Your task to perform on an android device: I don't want to skip my friend Carlos' birthday. In the reminder app, set the Carlos birthday reminder to repeat every day.
Image 0: 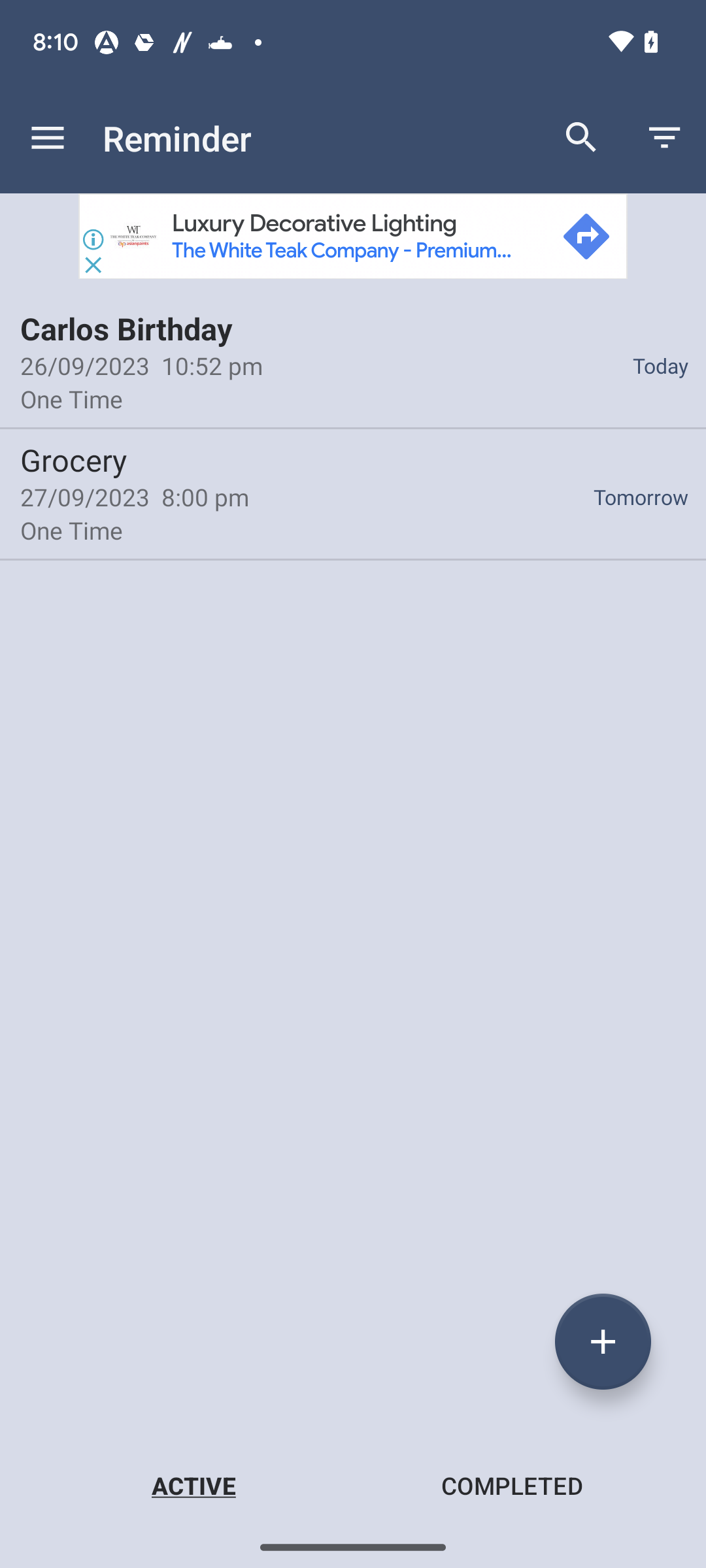
go to the Carlos Birthday
Step 0: click (120, 328)
Image 1: 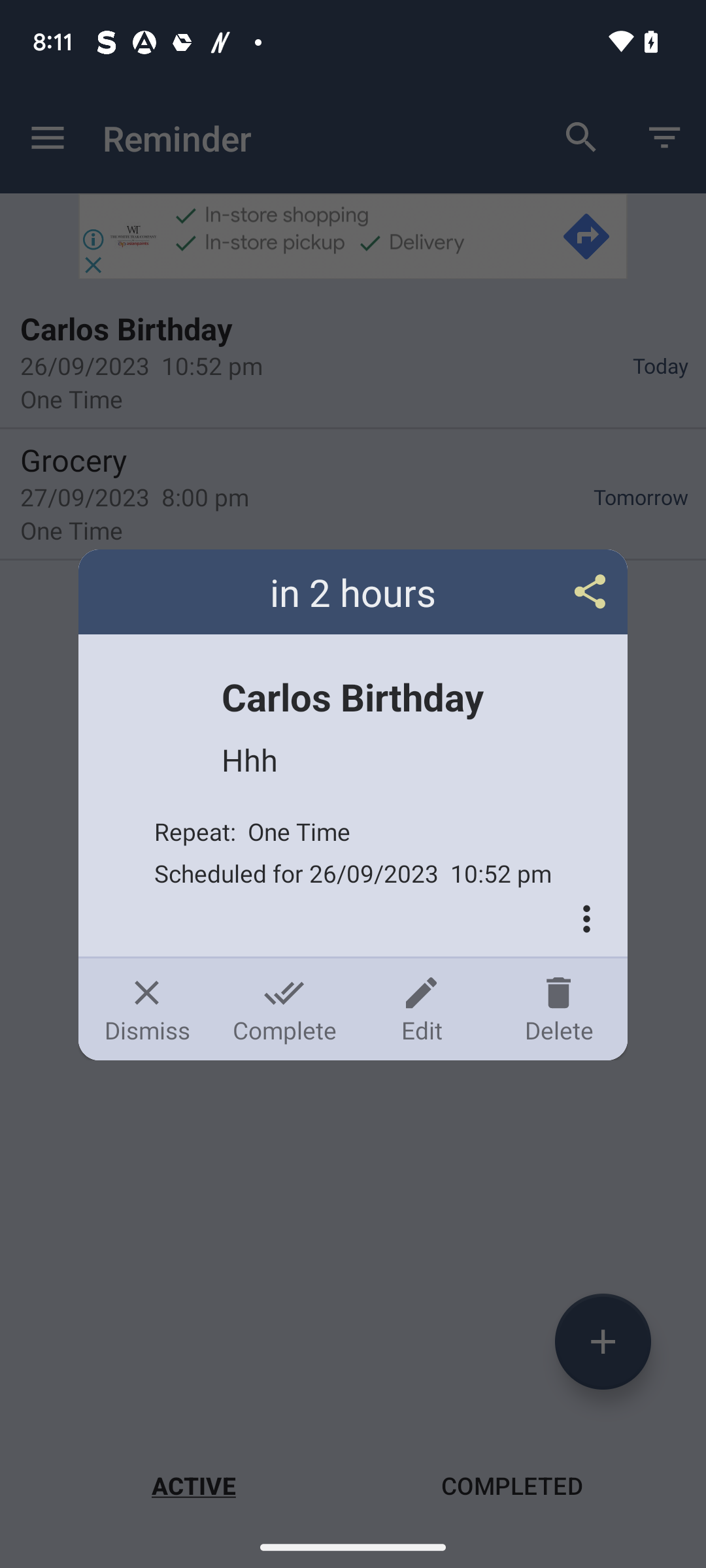
Click on the edit option
Step 1: click (421, 1009)
Image 2: 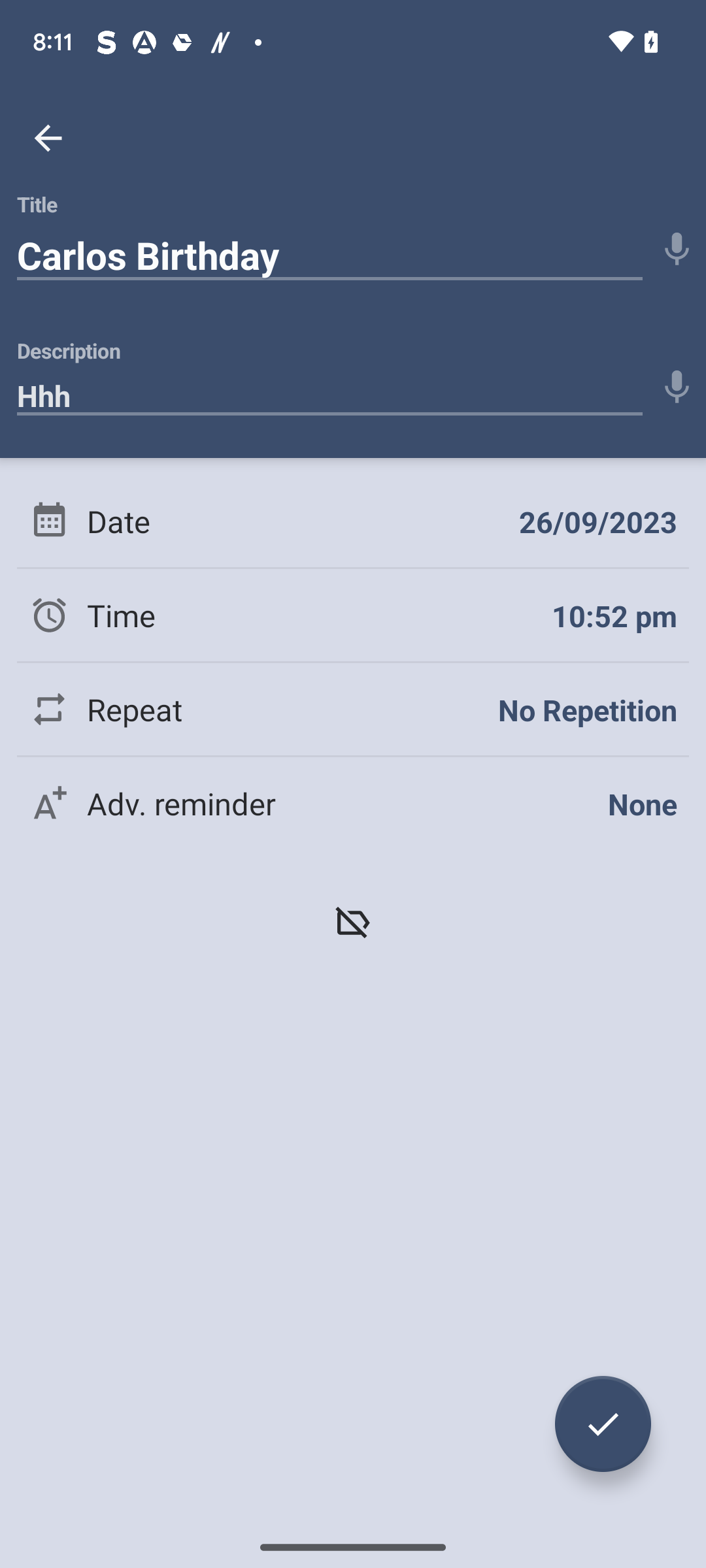
Click on the repeat section
Step 2: click (263, 709)
Image 4: 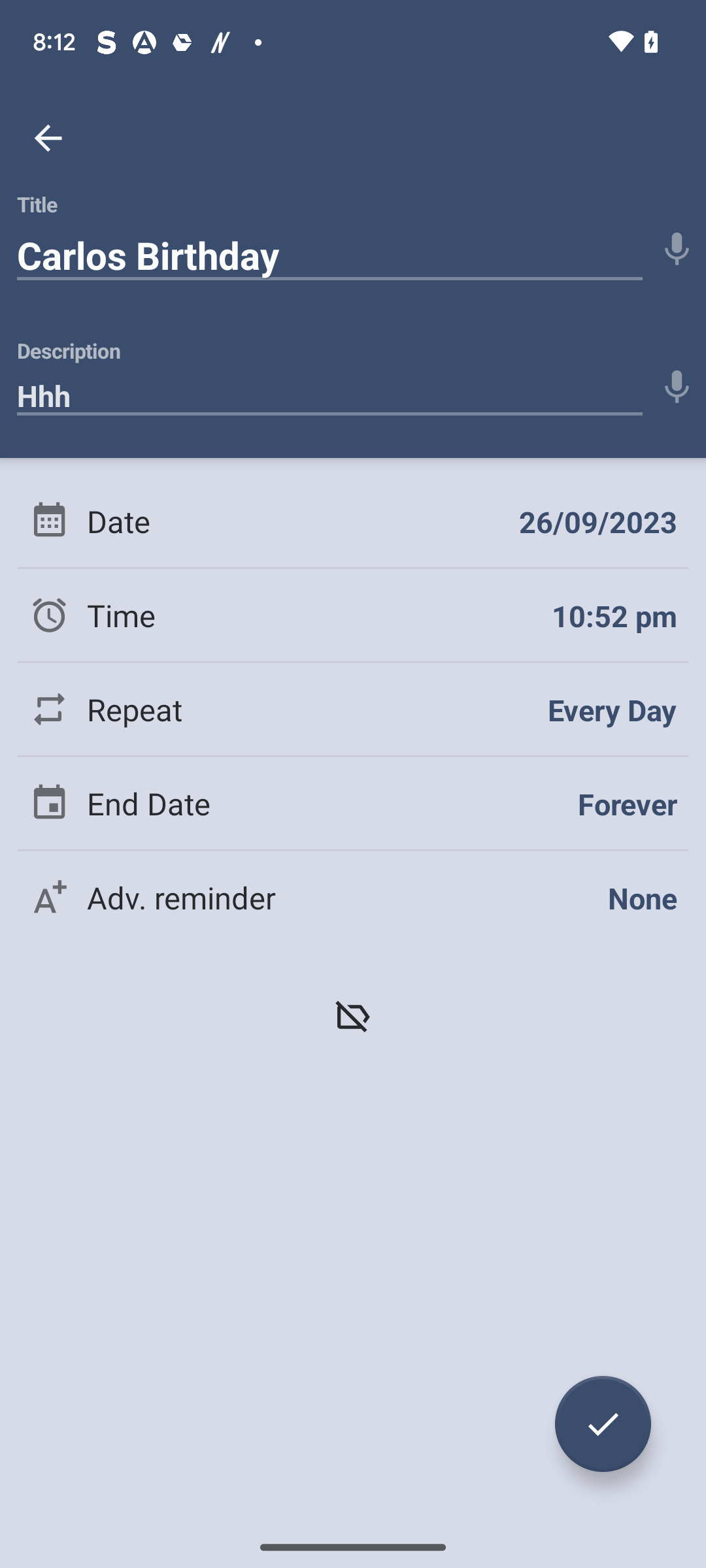
click on the tick icon at the bottom right corner of the screen
Step 4: click (603, 1424)